Your task to perform on an android device: I want to search my flashcards of spanish language in the Google Drive app.
Image 1: 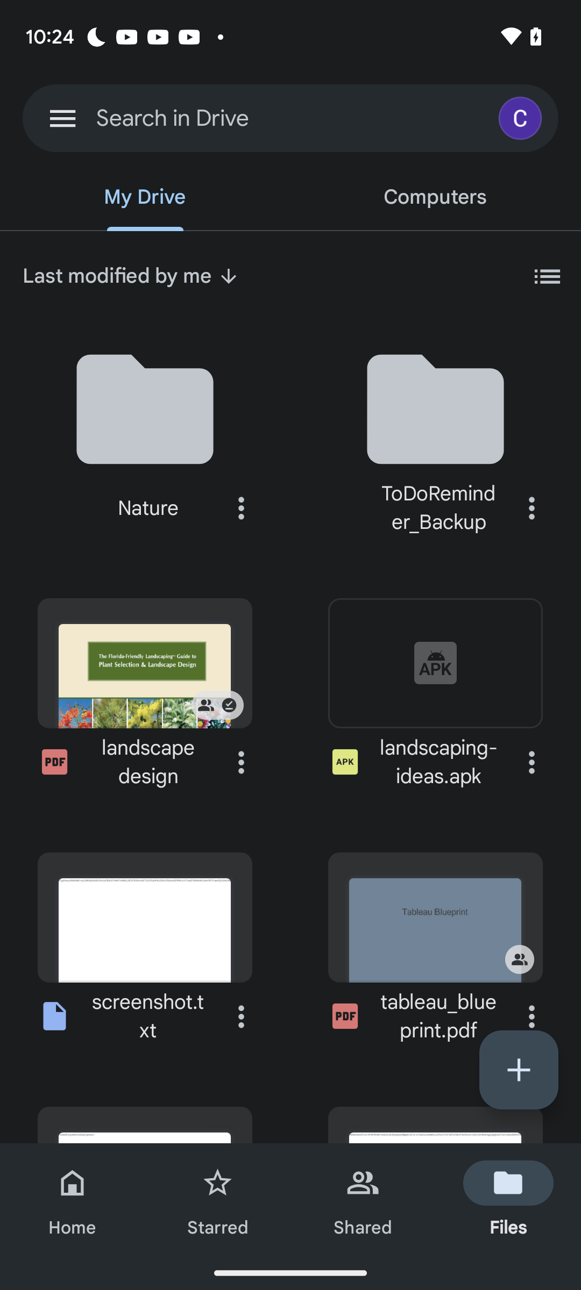
Click on the search bar at the top of the screen
Step 1: click (173, 118)
Image 2: 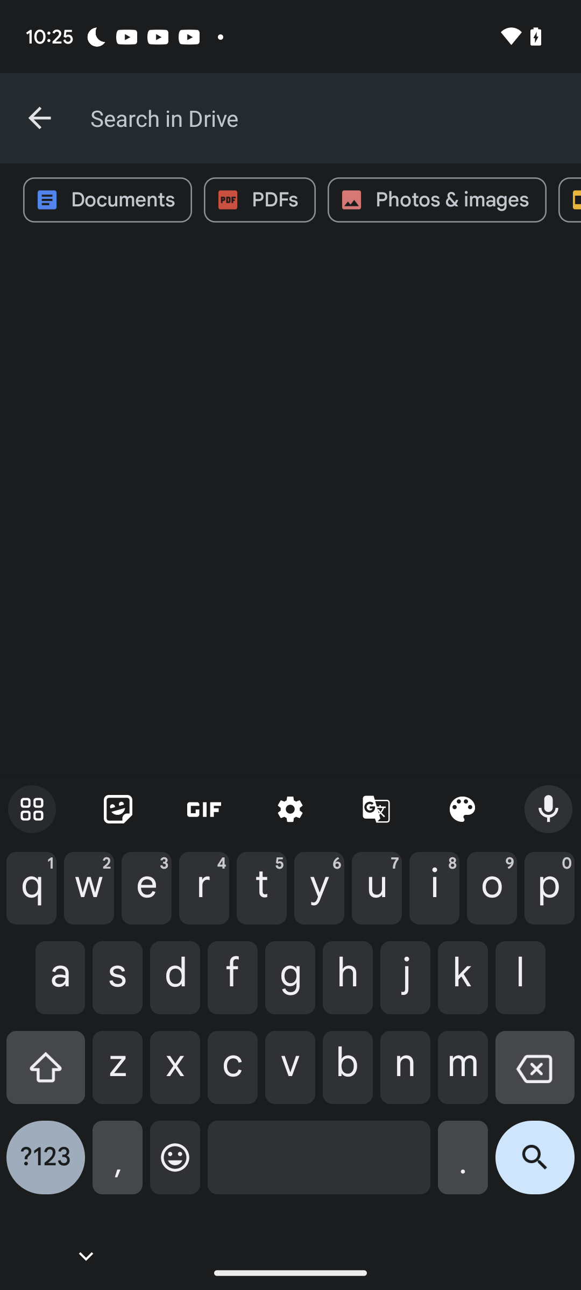
Enter Flashcards in the textbox
Step 2: type "Flashcards"
Image 3: 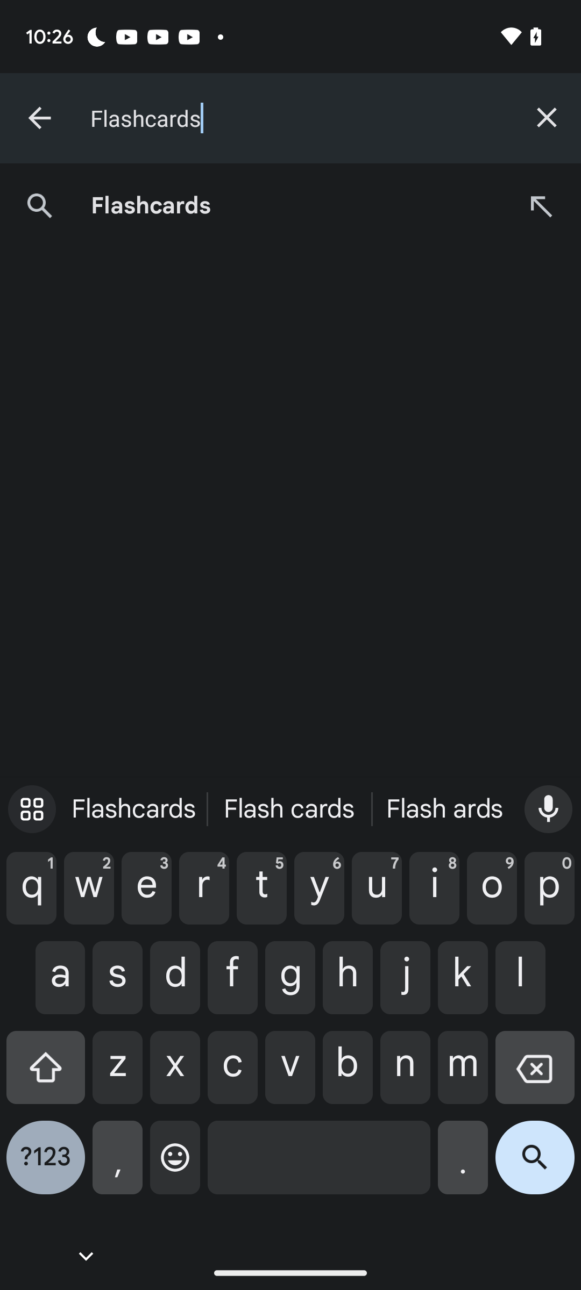
Click on the suggested search result
Step 3: click (288, 205)